Your task to perform on an android device: Add Avacourt clay court tennis shoes  to cart with shoe size 8 on  Adidas  app
Image 0: 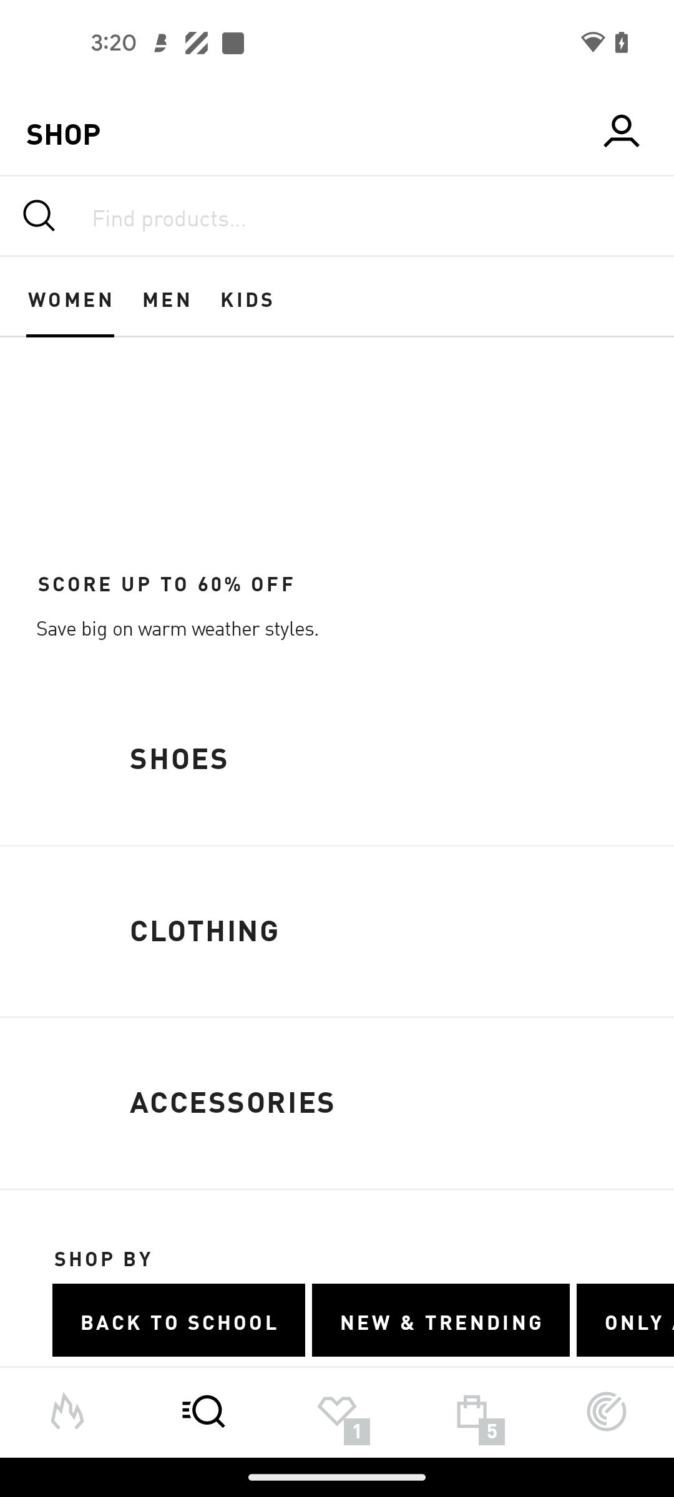
Click on the Shoes tab
Step 0: click (349, 759)
Image 2: 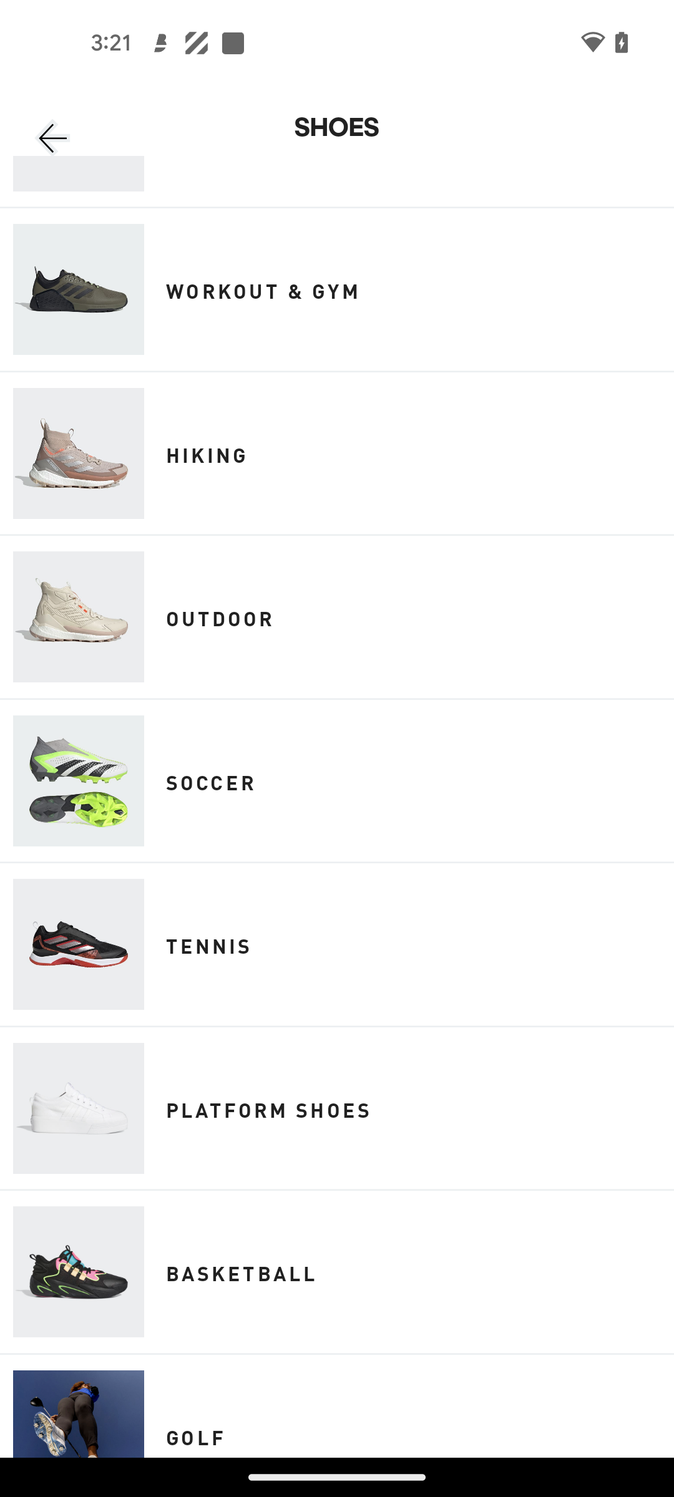
Click on the tennis tab
Step 2: click (337, 945)
Image 3: 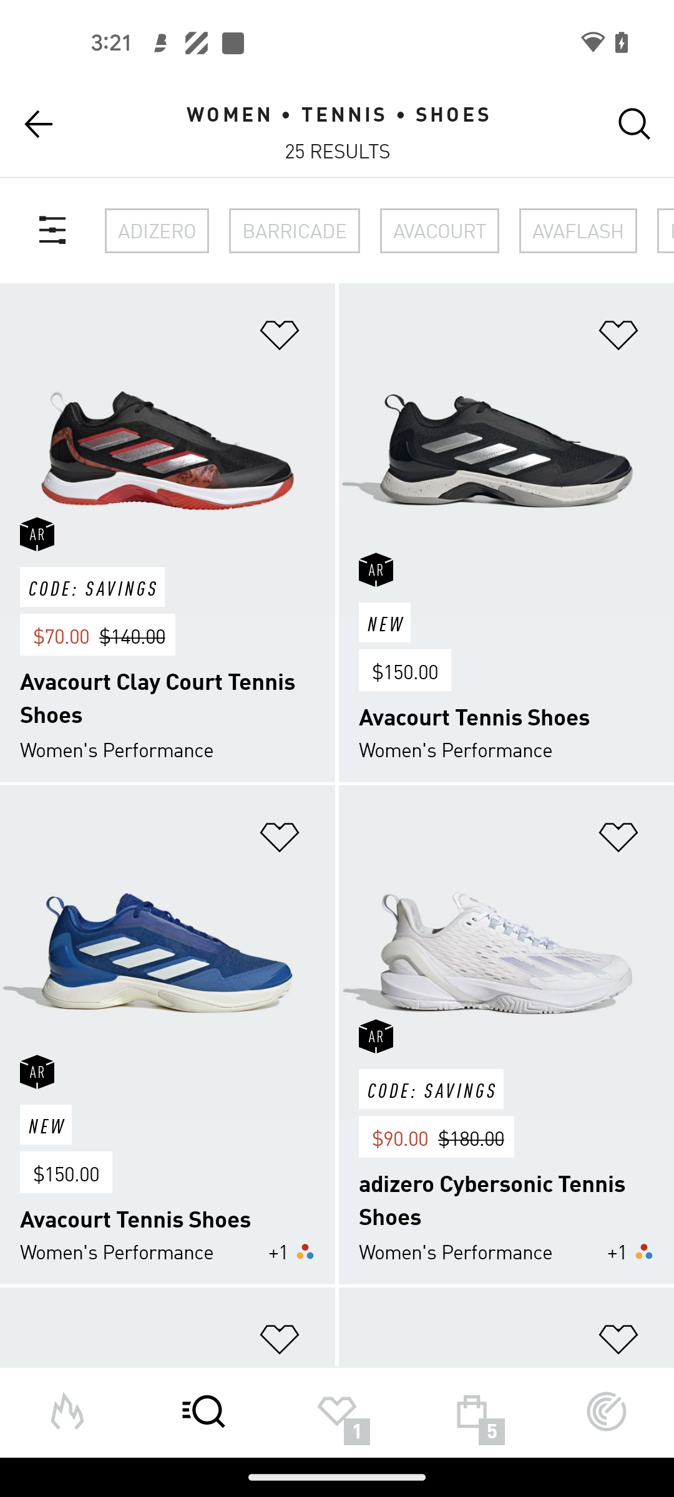
Select the first option
Step 3: click (167, 450)
Image 4: 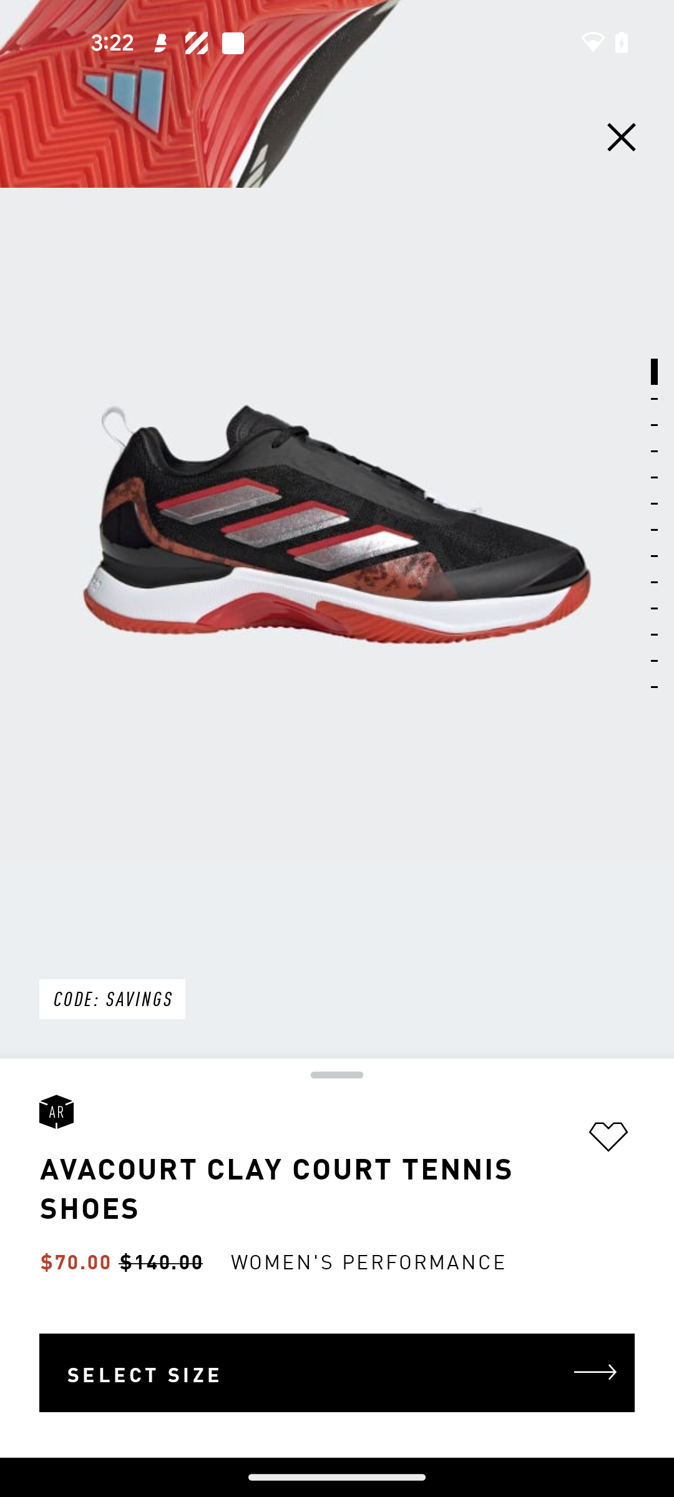
Click on the size tab
Step 4: click (336, 1372)
Image 5: 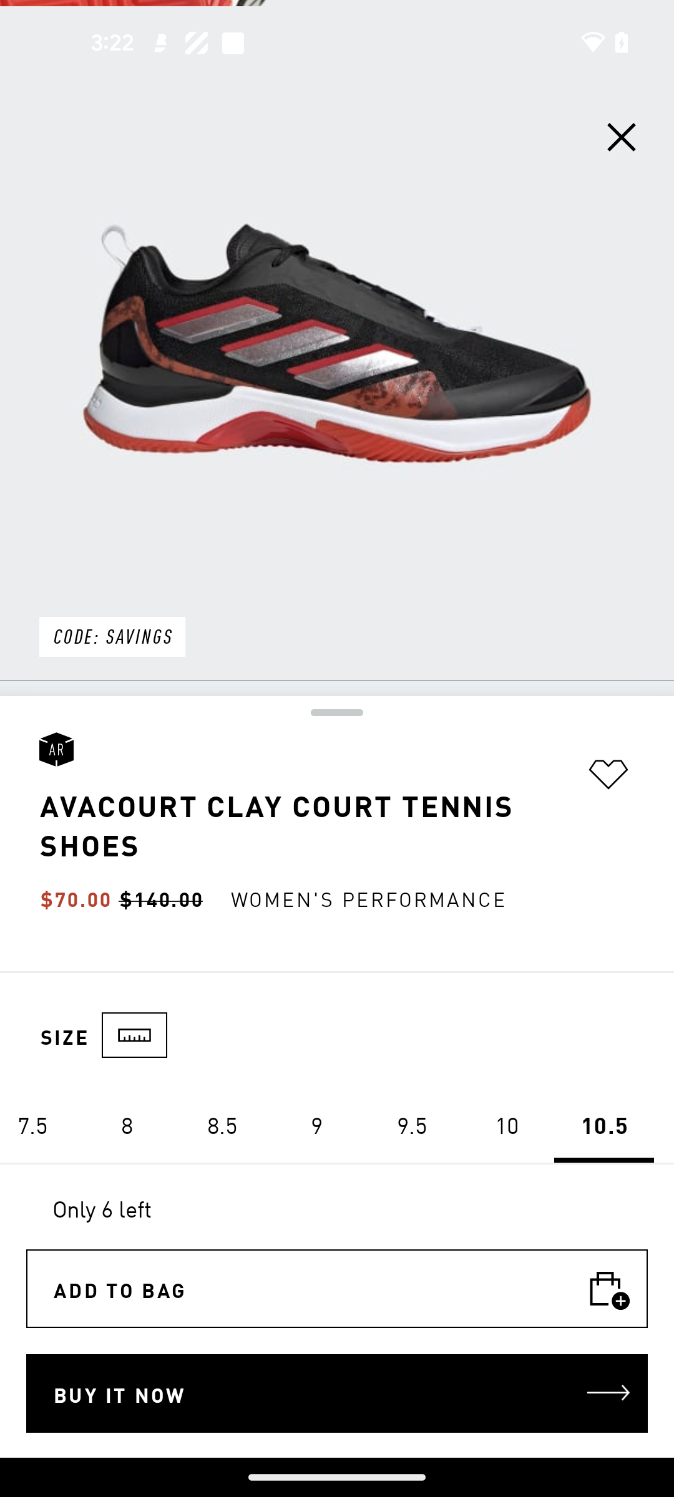
Select the 8 size
Step 5: click (147, 1123)
Image 6: 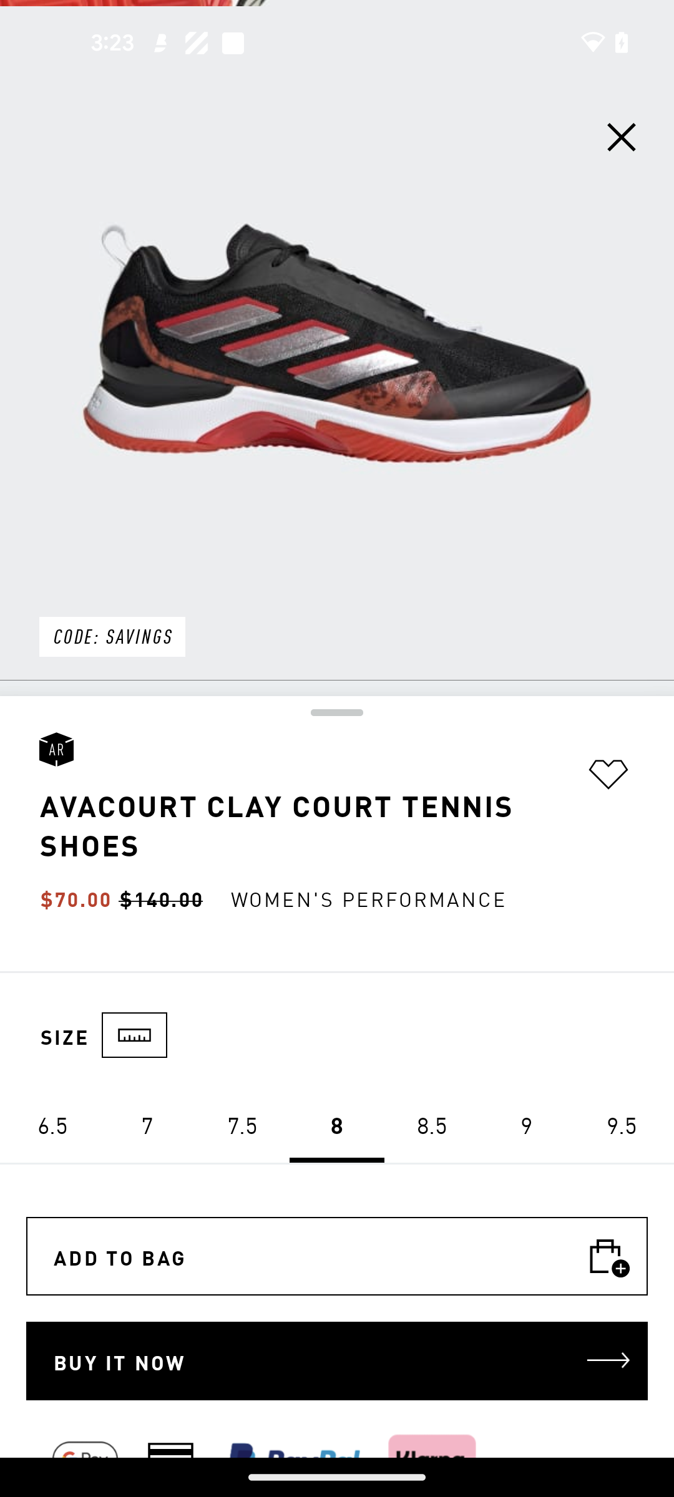
Click on the Add to bag tab
Step 6: click (337, 1256)